Your task to perform on an android device: In order to compare exchange rates in AMD to USD using the XE app, I need to know how much 900 Armenian Dram will be converted to US dollars.
Image 0: 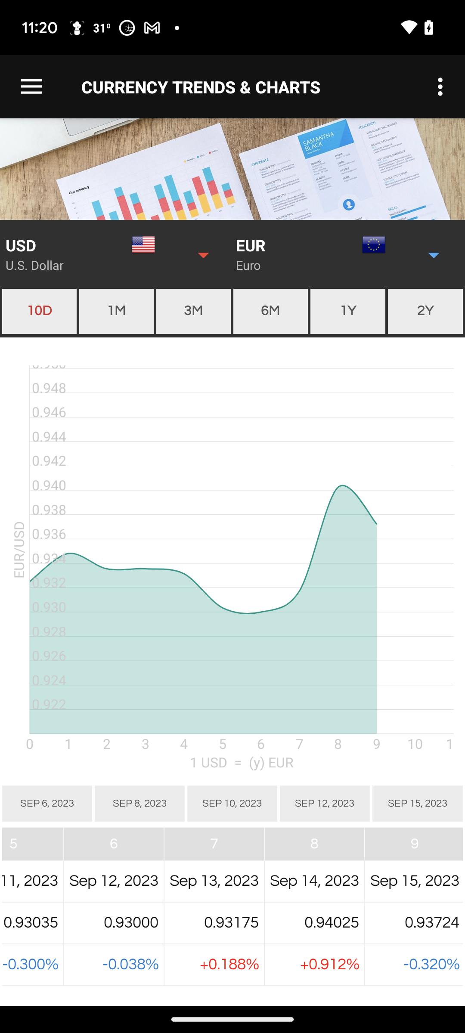
Open the Xe app
Step 0: open app "Xe"
Image 1: 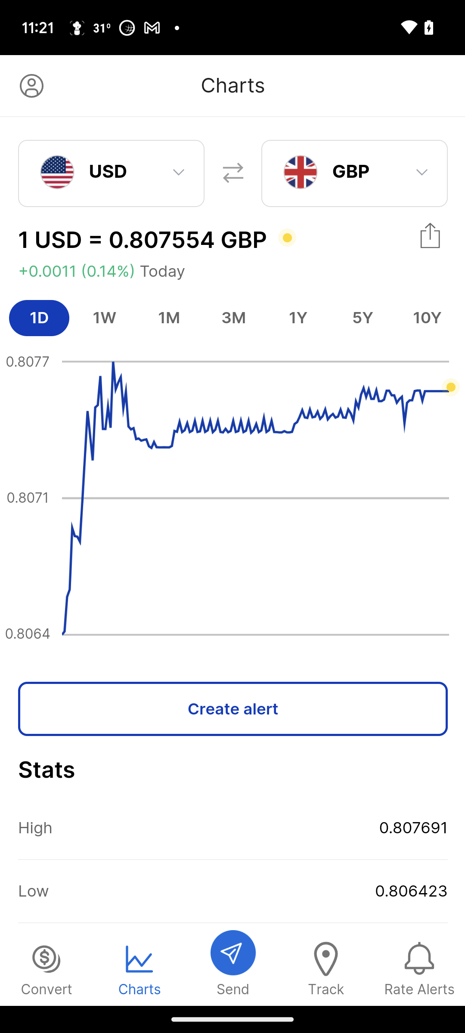
Click on the GBP drop down 
Step 1: click (354, 173)
Image 2: 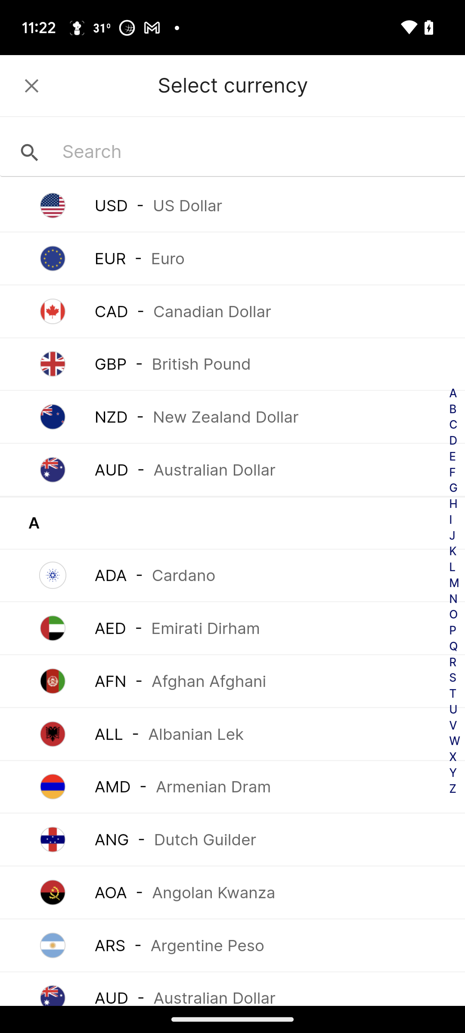
Click on the Armenian Dram
Step 2: click (232, 786)